Your task to perform on an android device: In the DMart ready app, Go to  your cart and view the total pricing of the cart .
Image 0: 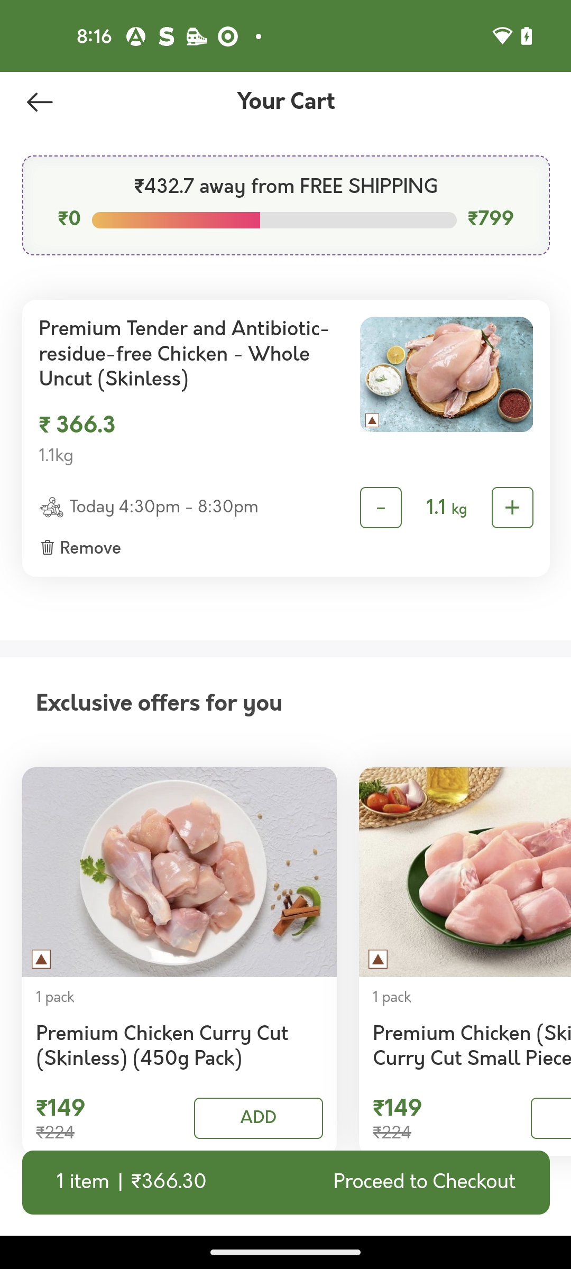
Open the DMart Ready App
Step 0: open app "DMart Ready"
Image 1: 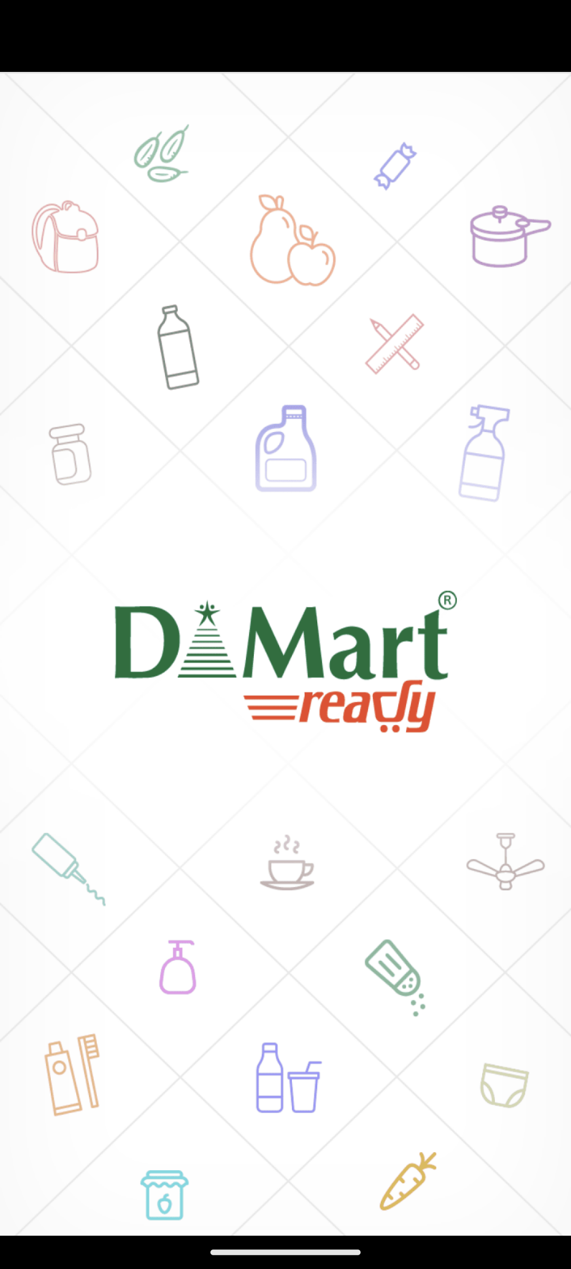
Open the DMart Ready App
Step 1: wait
Image 2: 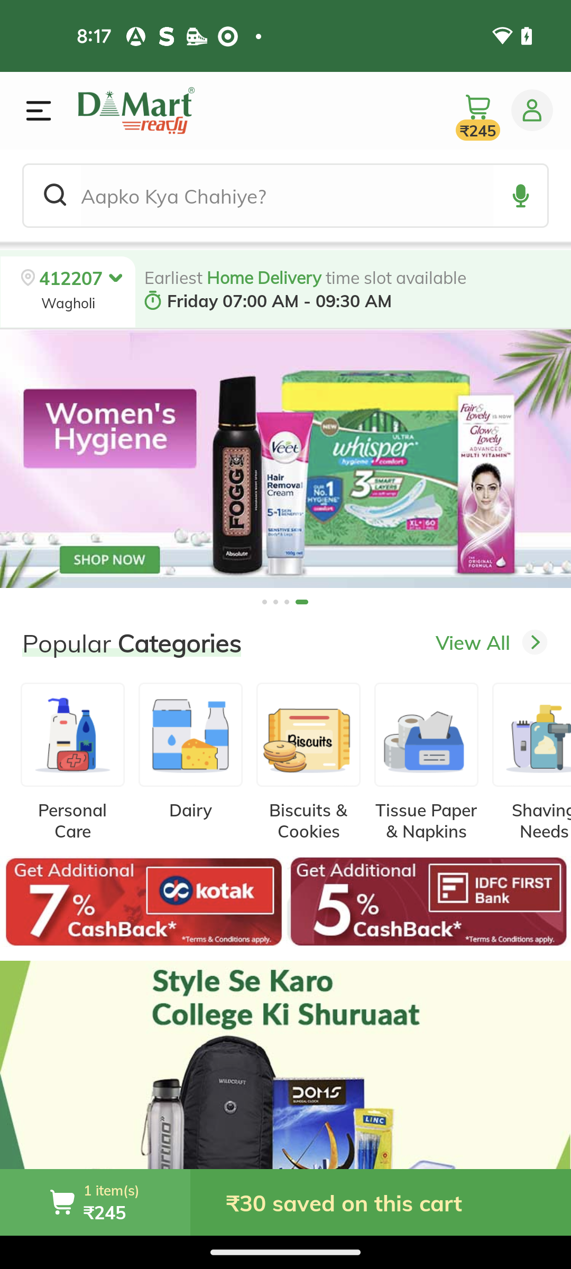
Click on the cart button at the bottom left corner
Step 2: click (104, 1212)